Your task to perform on an android device: Share the Dina: A passion for italian food  with my friend Natalie Larson on the Gmail app at id-natalie.larson1998@gmail.com.
Image 0: 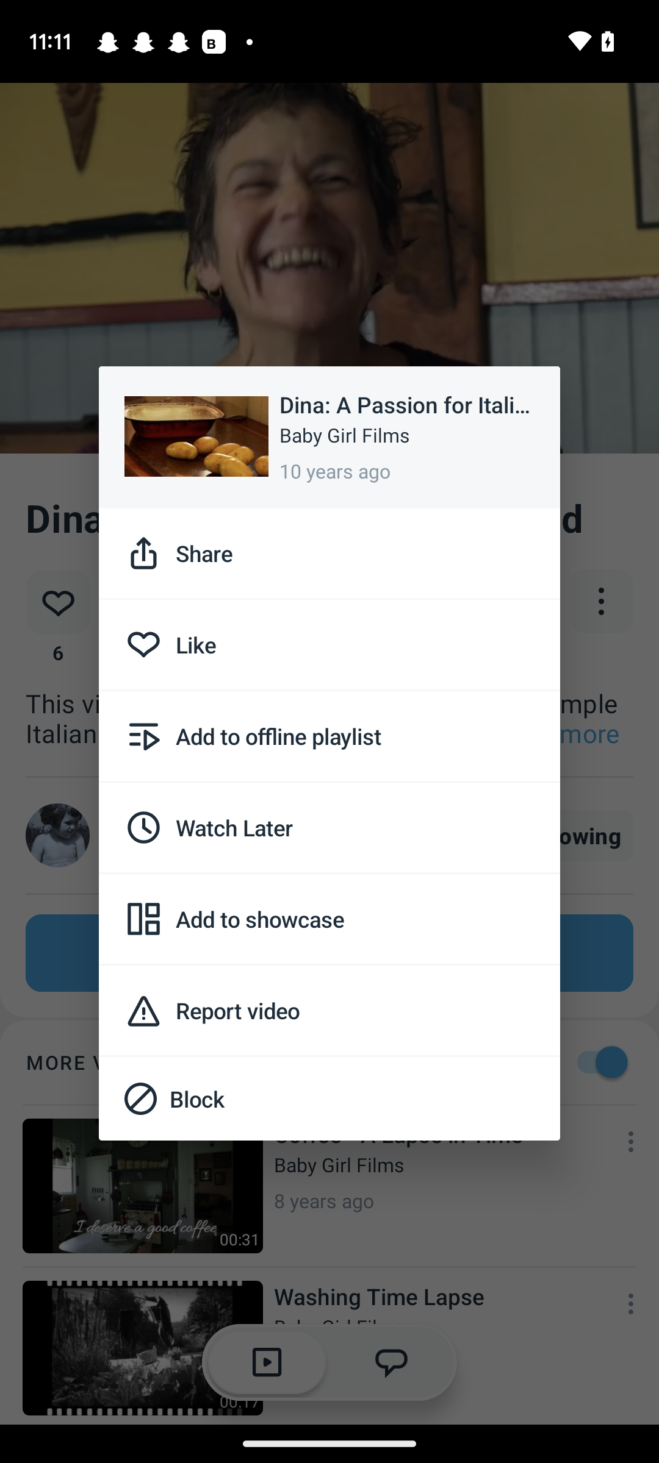
Click on the share tab
Step 0: click (329, 553)
Image 1: 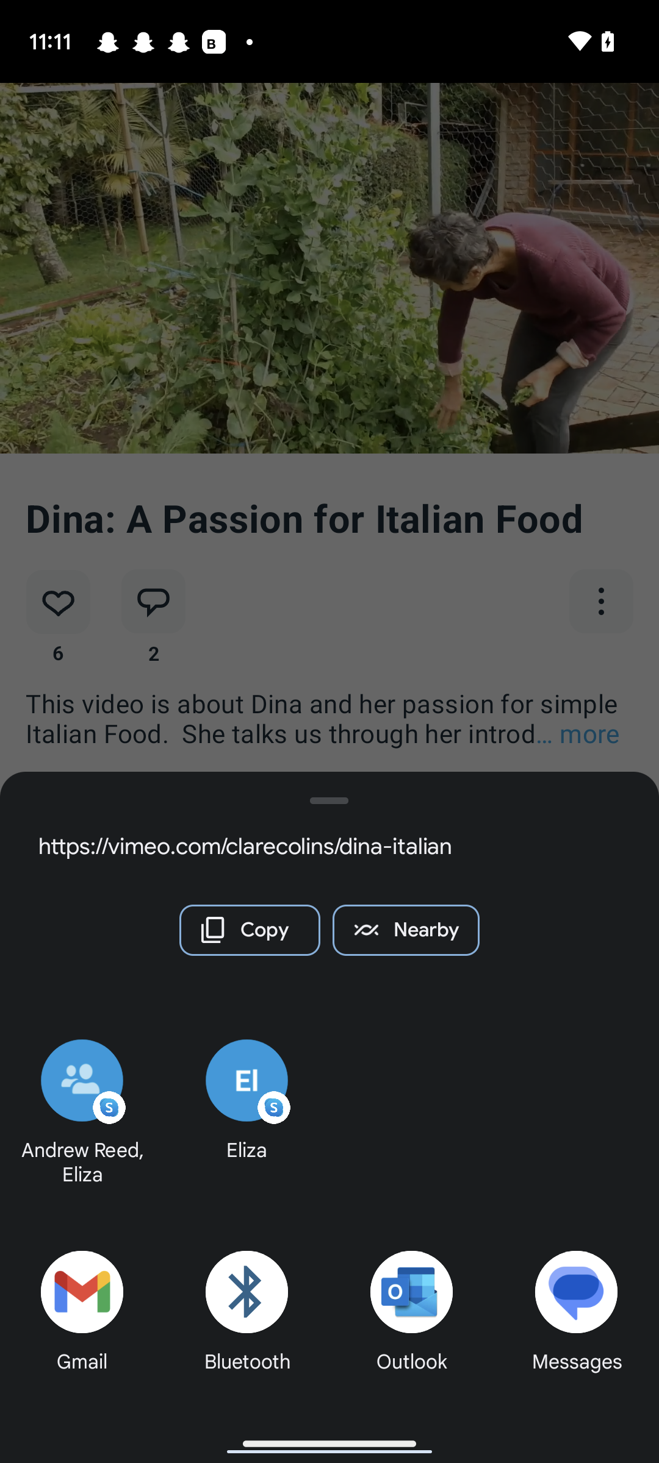
click on the Gmail at the bottom left corner of the screen.
Step 1: click (81, 1292)
Image 2: 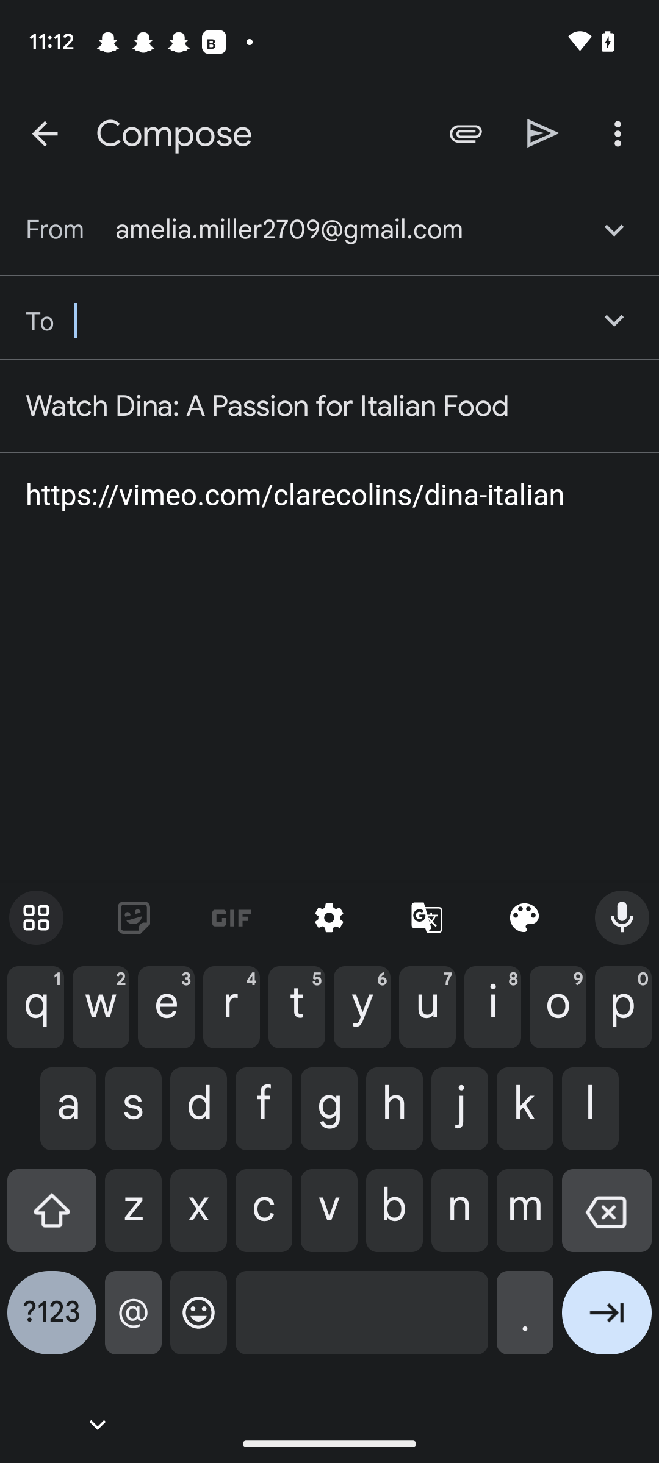
Type Id-natalie.larson1998@gmail.com in the input box.
Step 2: type "natalie.larson1998@gmail.com"
Image 3: 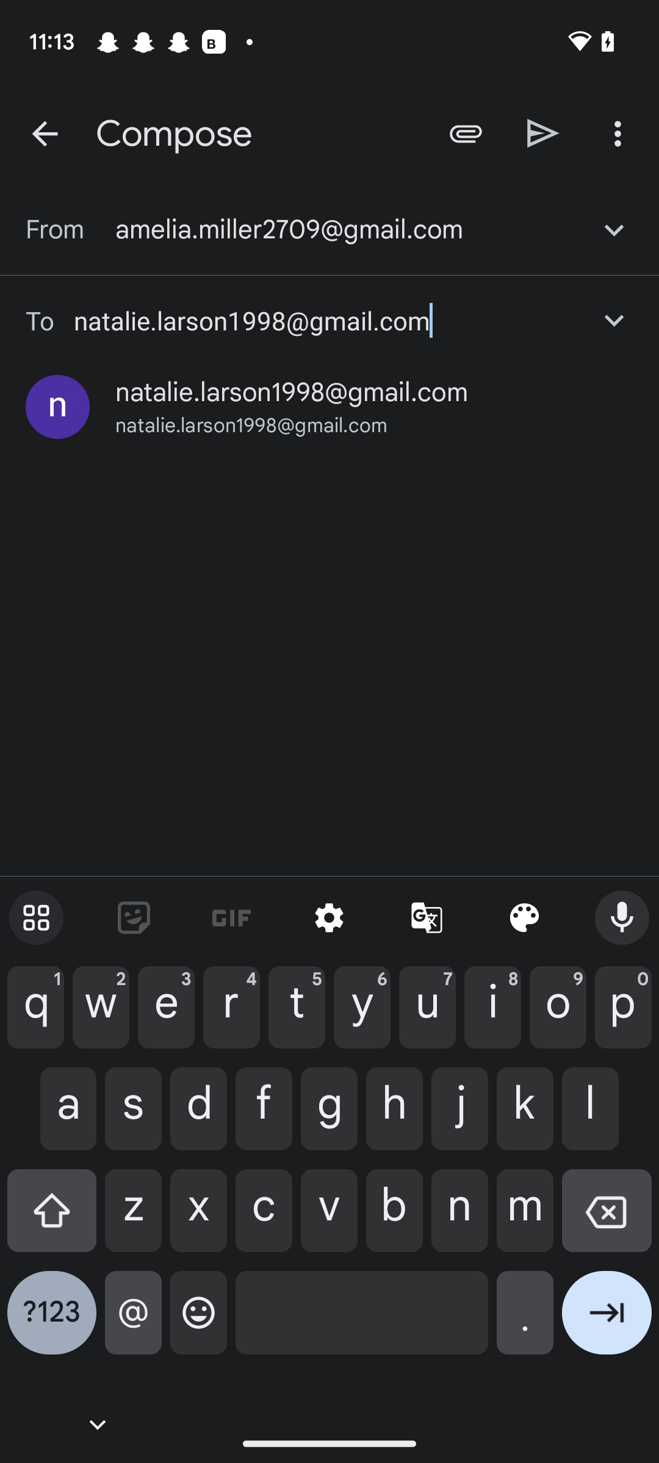
Click on the share icon on the left side of the three dots in the top-right corner.
Step 3: click (543, 133)